Your task to perform on an android device: I liked the Mallium Engineered Wood laptop table, so I want to check the reviews of it.
Image 0: 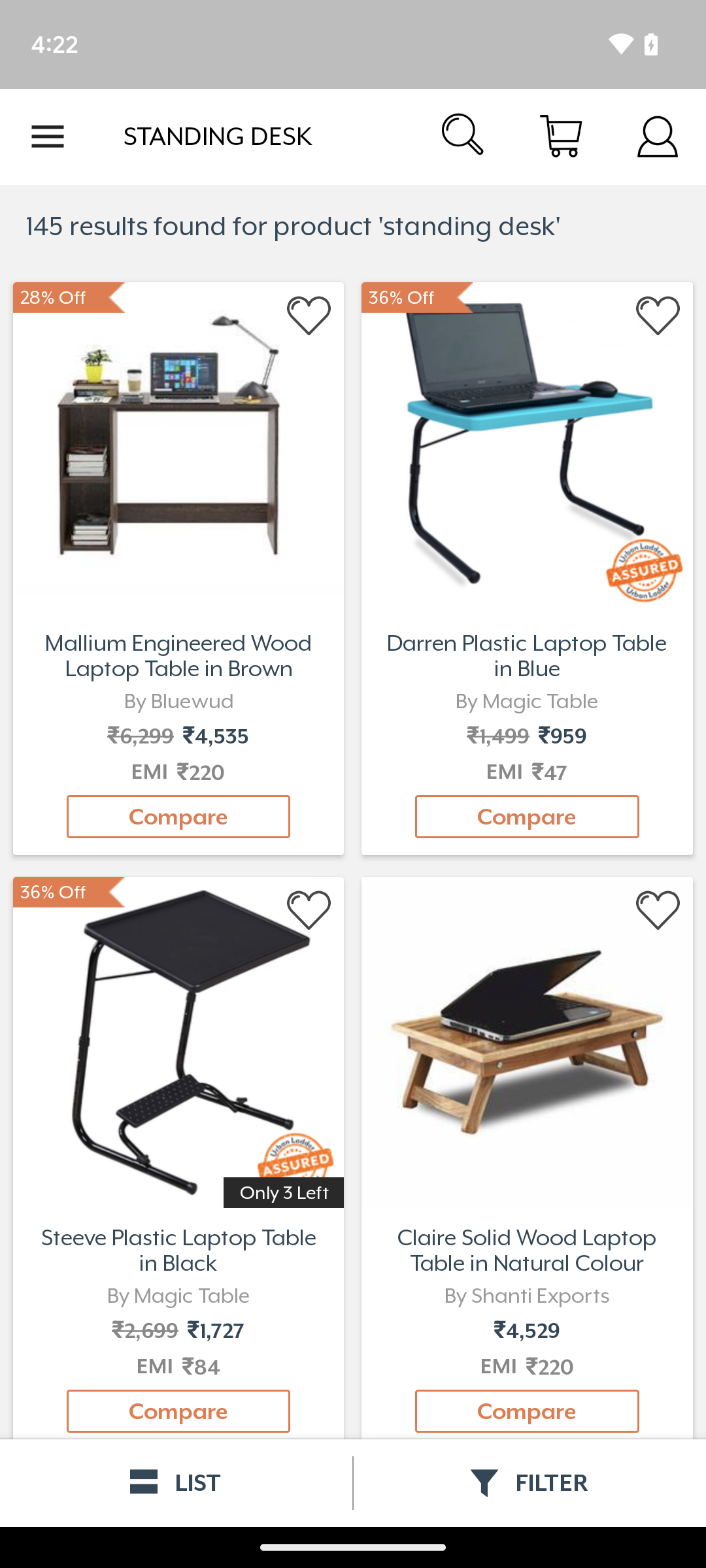
Click on the Mallium Engineered wood laptop table detail card.
Step 0: click (178, 447)
Image 1: 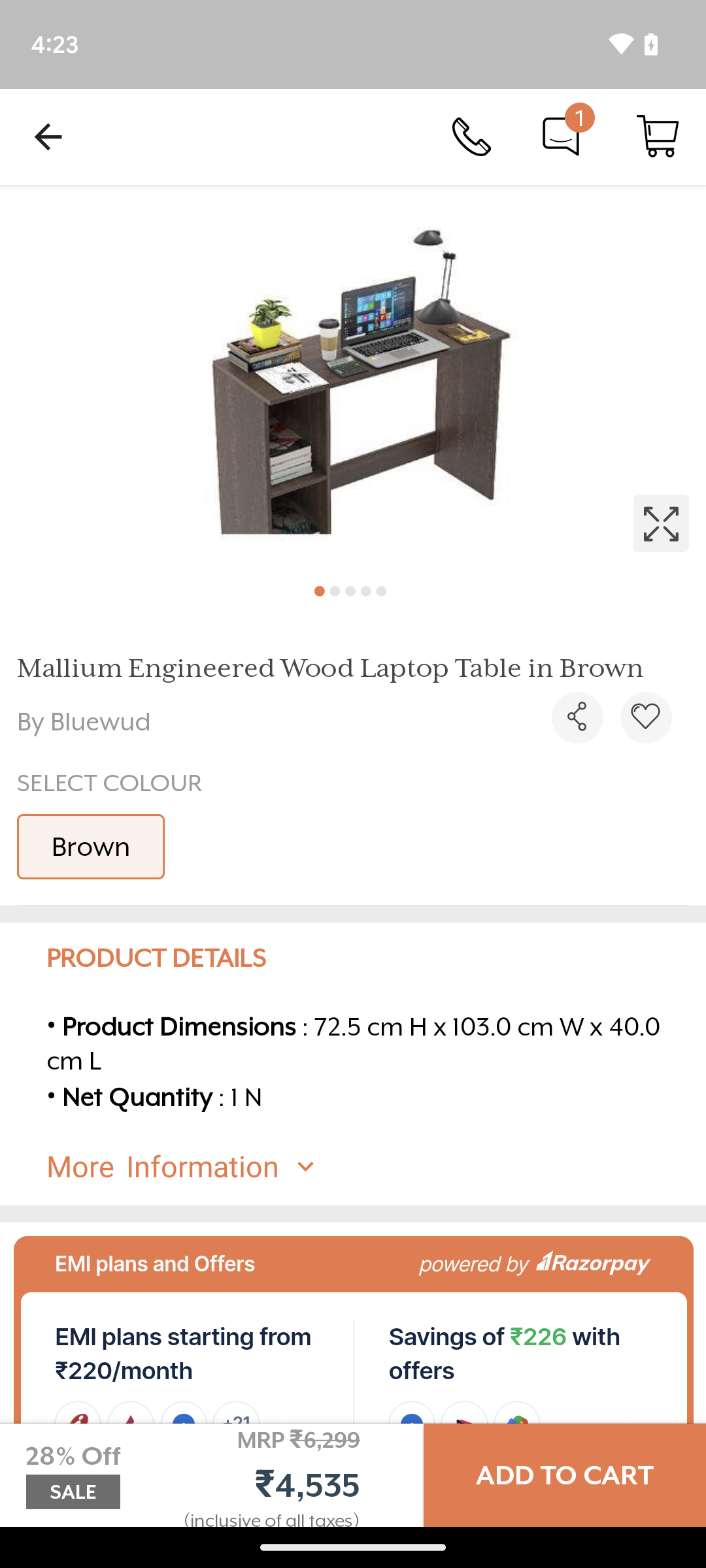
Swipe up to view more options.
Step 1: scroll down
Image 3: 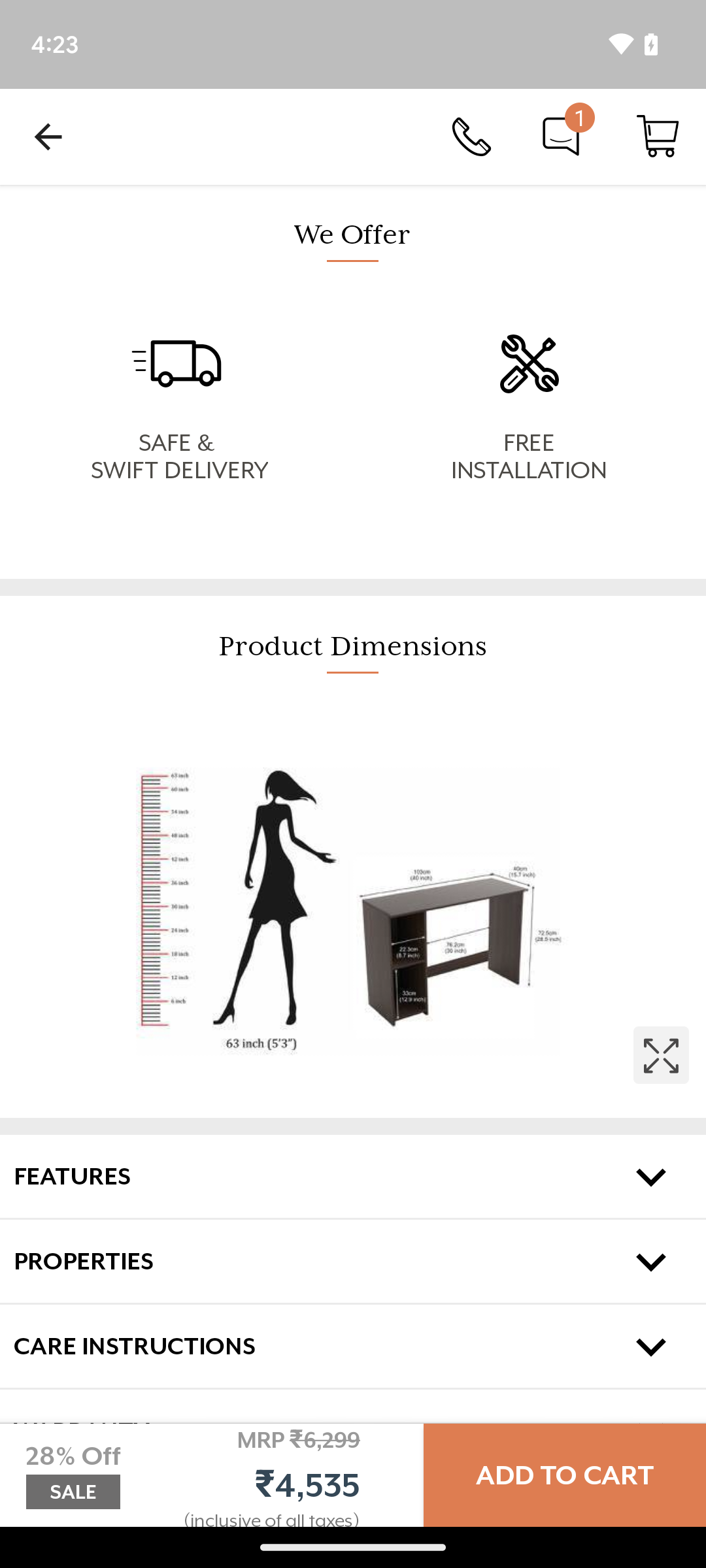
Swipe up to view more options.
Step 3: scroll down
Image 4: 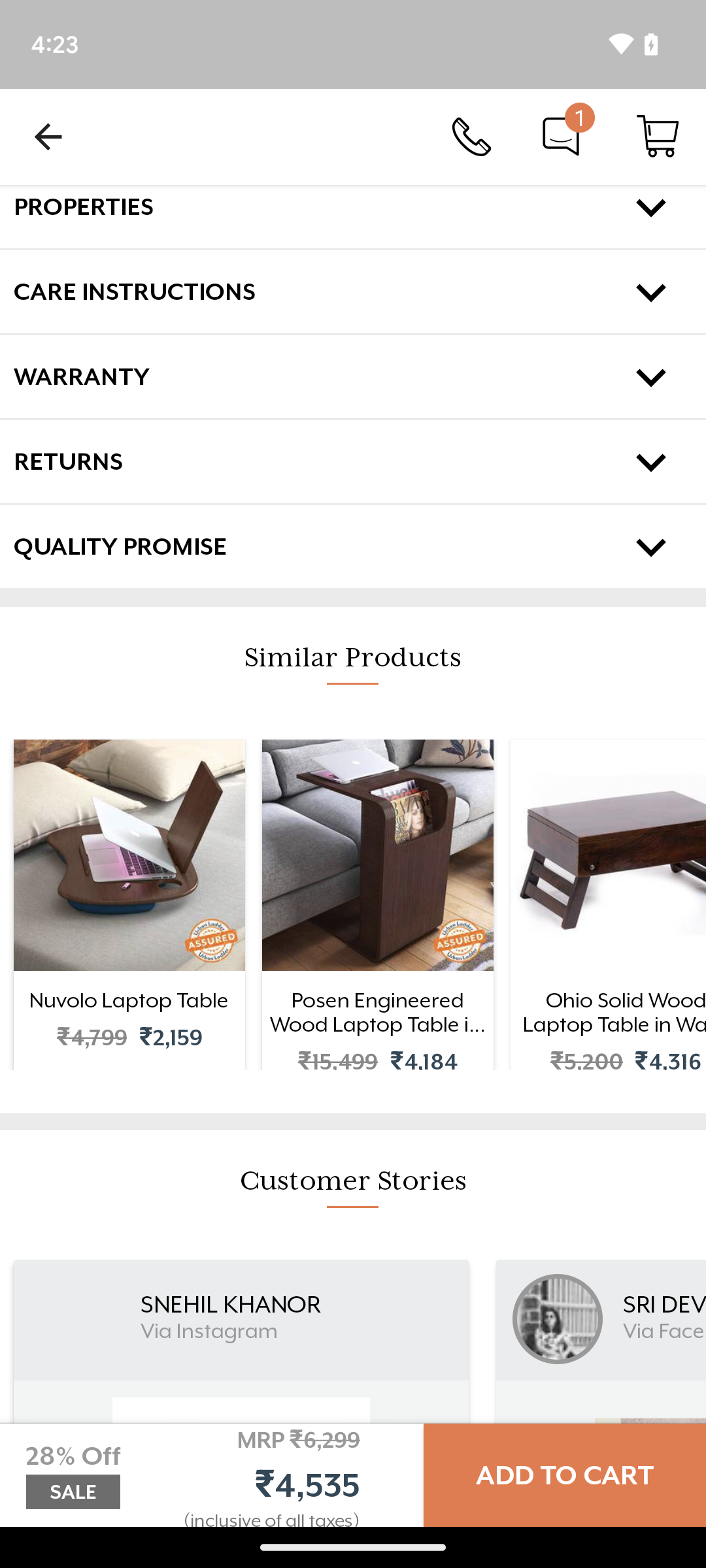
Swipe up to view more options.
Step 4: scroll down